Your task to perform on an android device: I want to refer this restaurant to my best friend Naomi Rousseau on her Gmail ID naomi.rousseau@example.com 
Image 0: 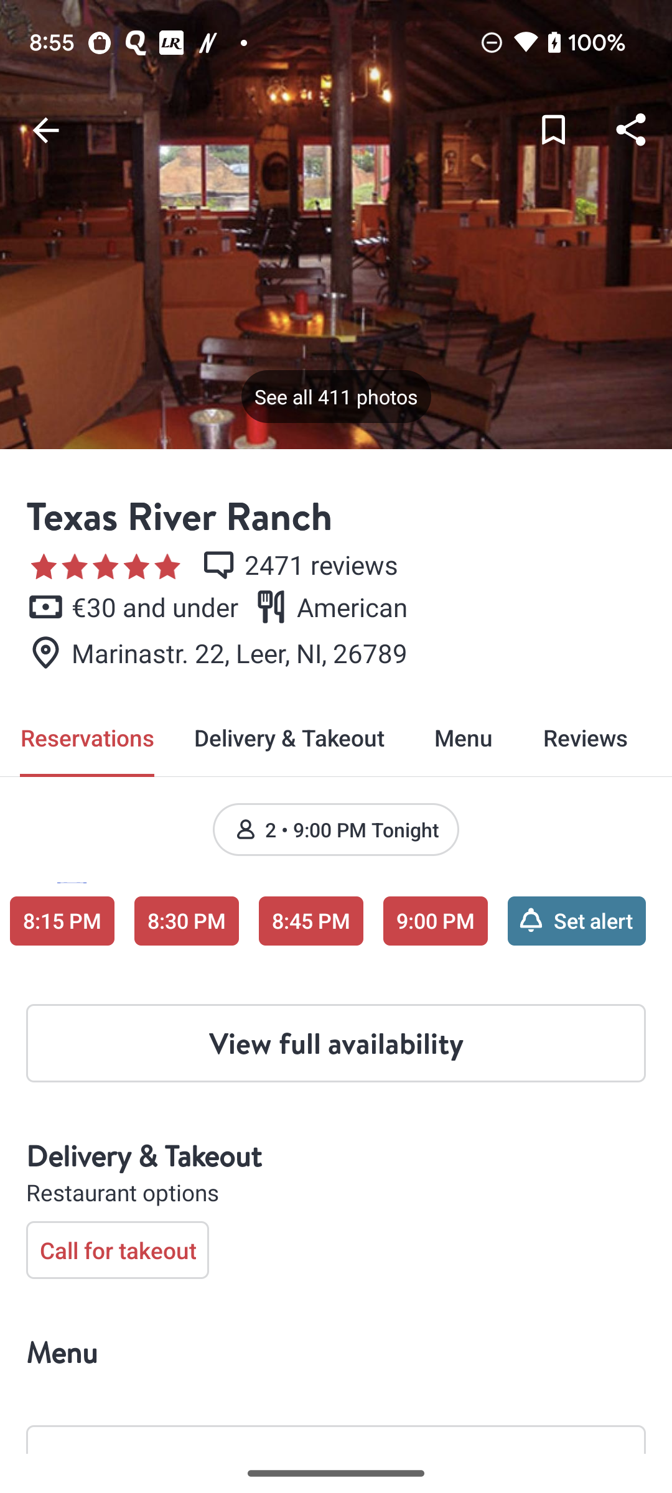
Click on the share icon at the top right of the screen
Step 0: click (632, 130)
Image 1: 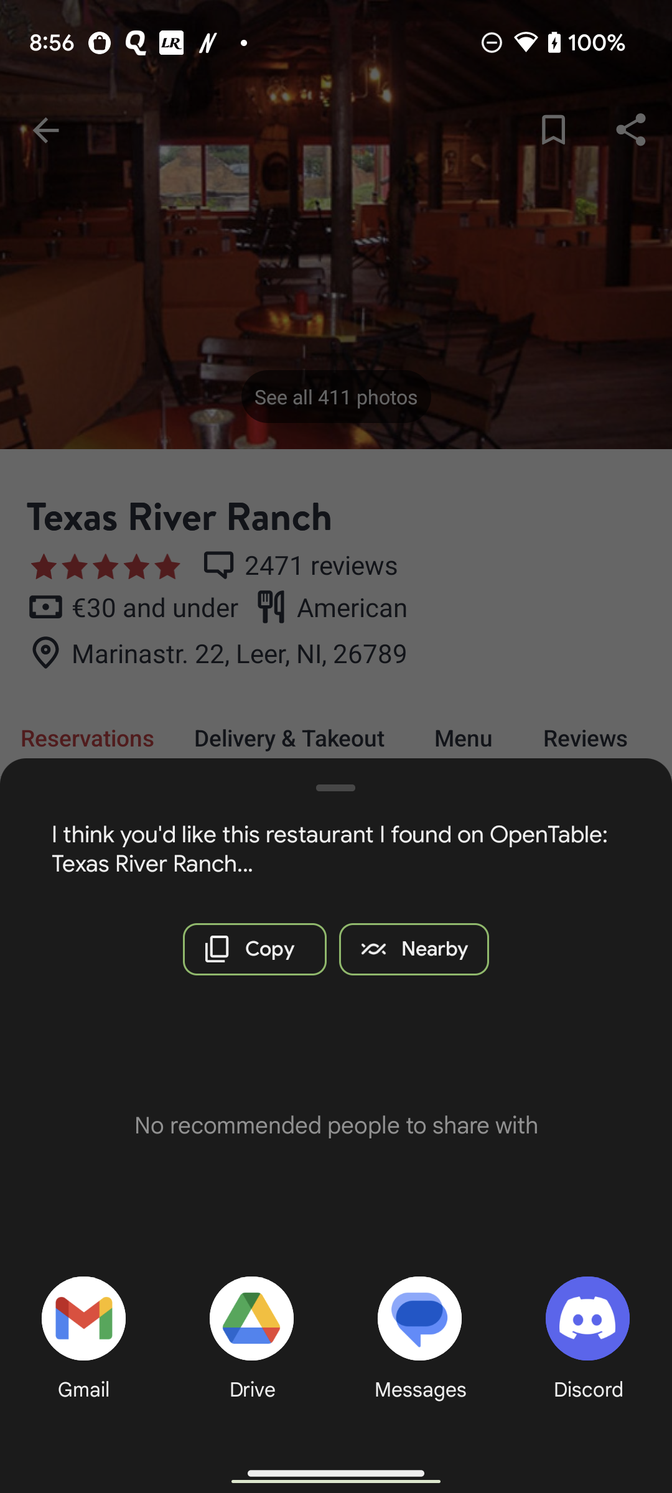
Click on the Gmail icon at the bottom left of the screen
Step 1: click (56, 1312)
Image 2: 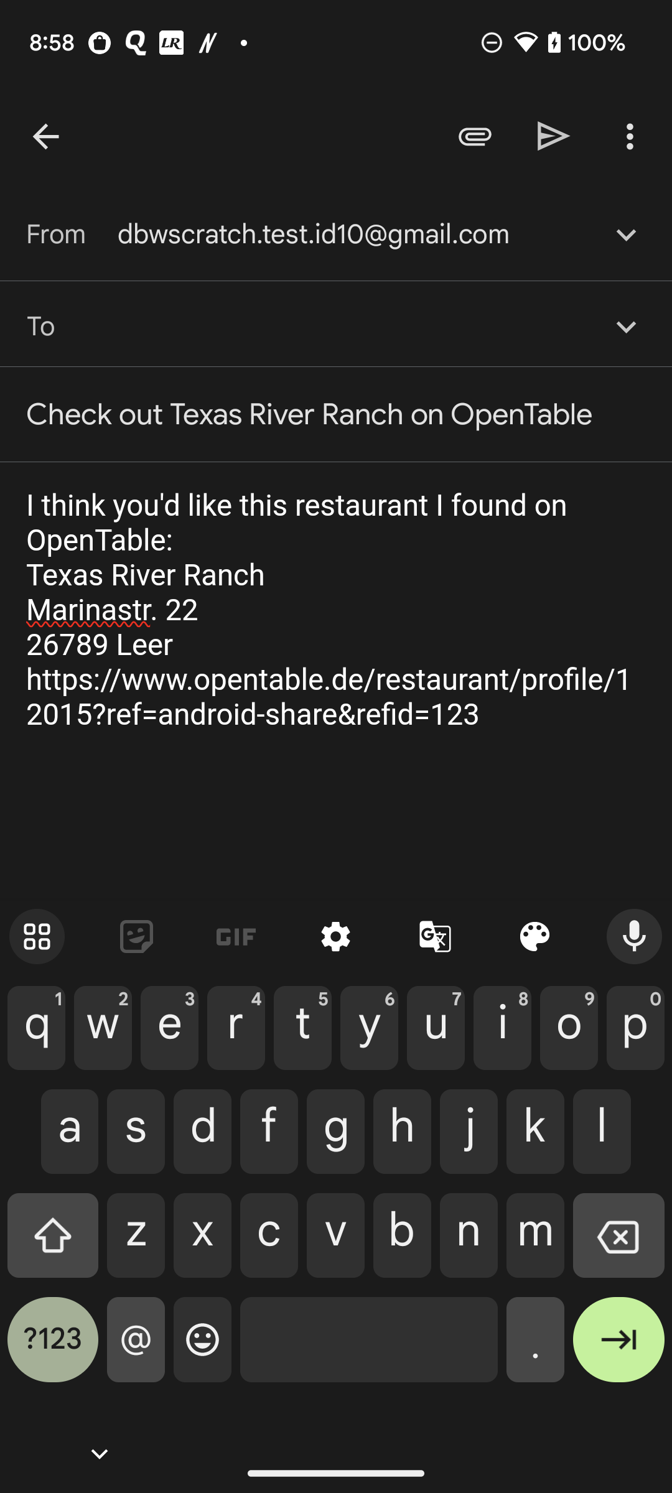
Type  naomi.rousseau@example.com in To bar
Step 2: type "naomi.rousseau@example.com"
Image 3: 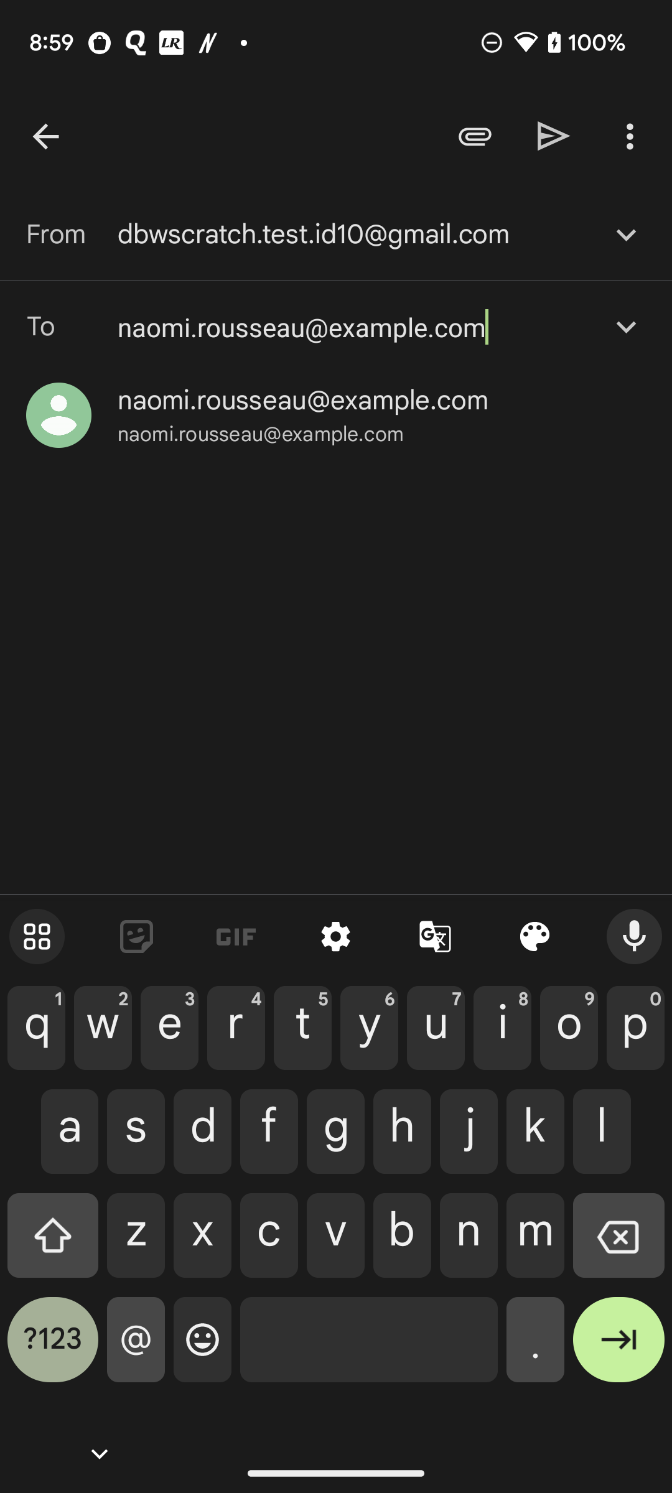
Click of the naomi.rousseau@example.com suggestion
Step 3: click (260, 434)
Image 4: 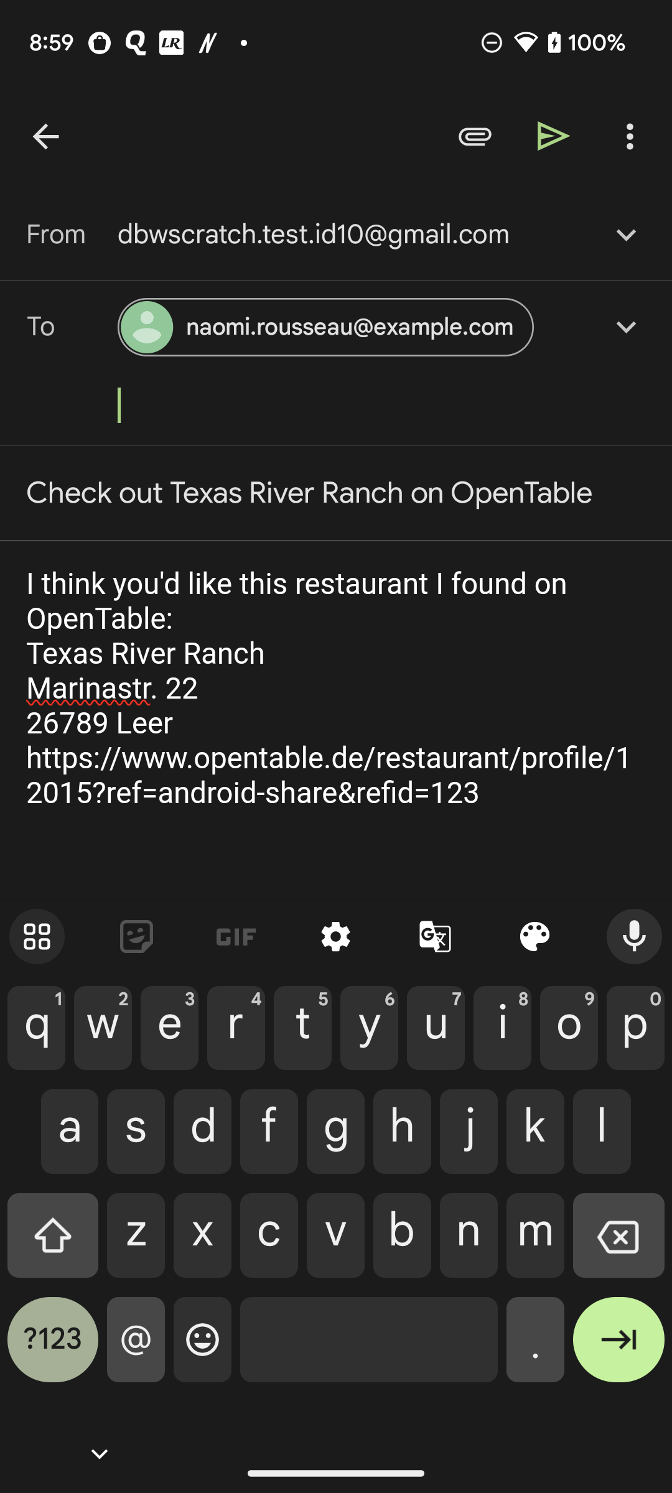
Click on the right arrow at the top of the screen
Step 4: click (554, 136)